Your task to perform on an android device: I will snooze an upcoming alarm at 3:28 p.m. on the Alarmy app.
Image 0: 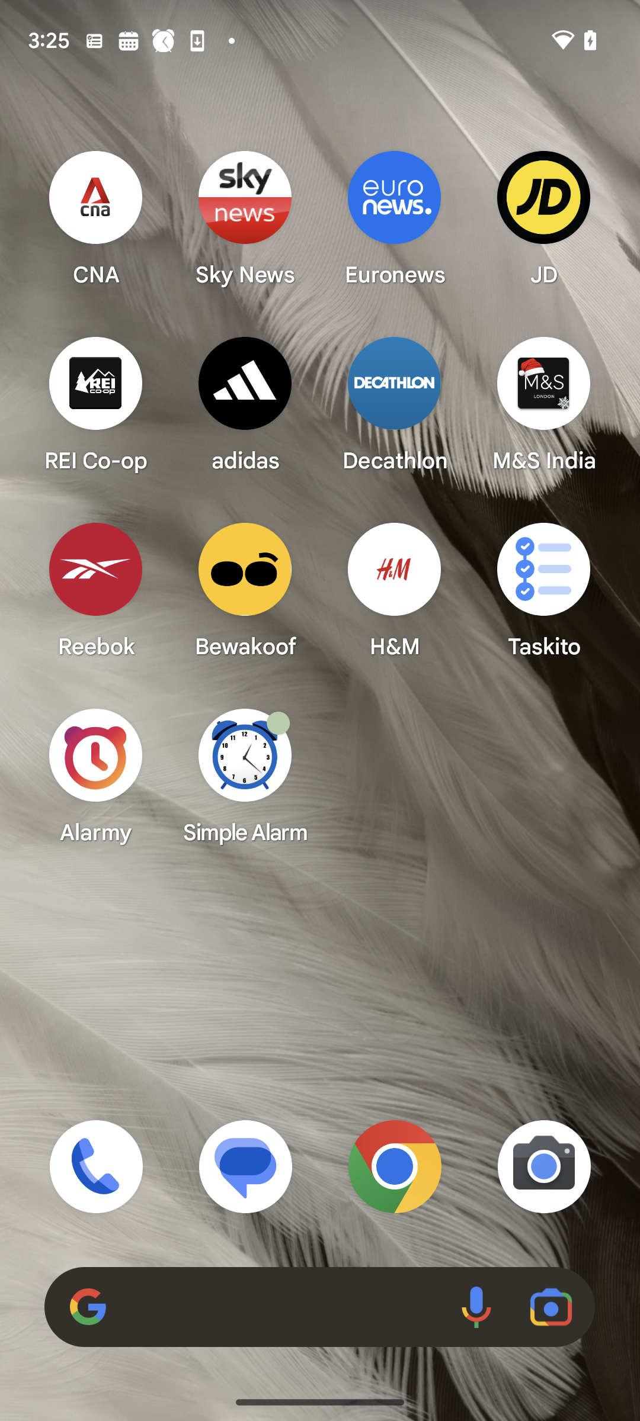
Open Alarmy app
Step 0: click (95, 775)
Image 1: 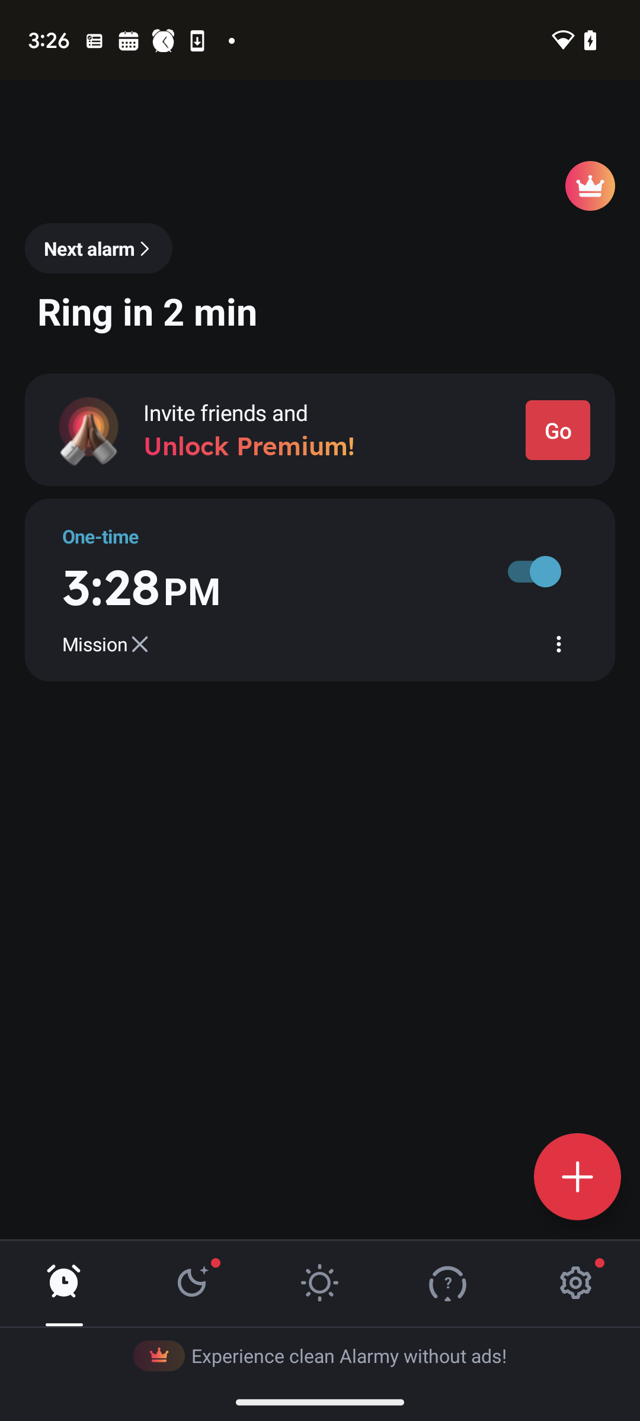
Click on the snooze button
Step 1: wait